Your task to perform on an android device: I want to read reviews of SAMBA OG shoes.
Image 0: 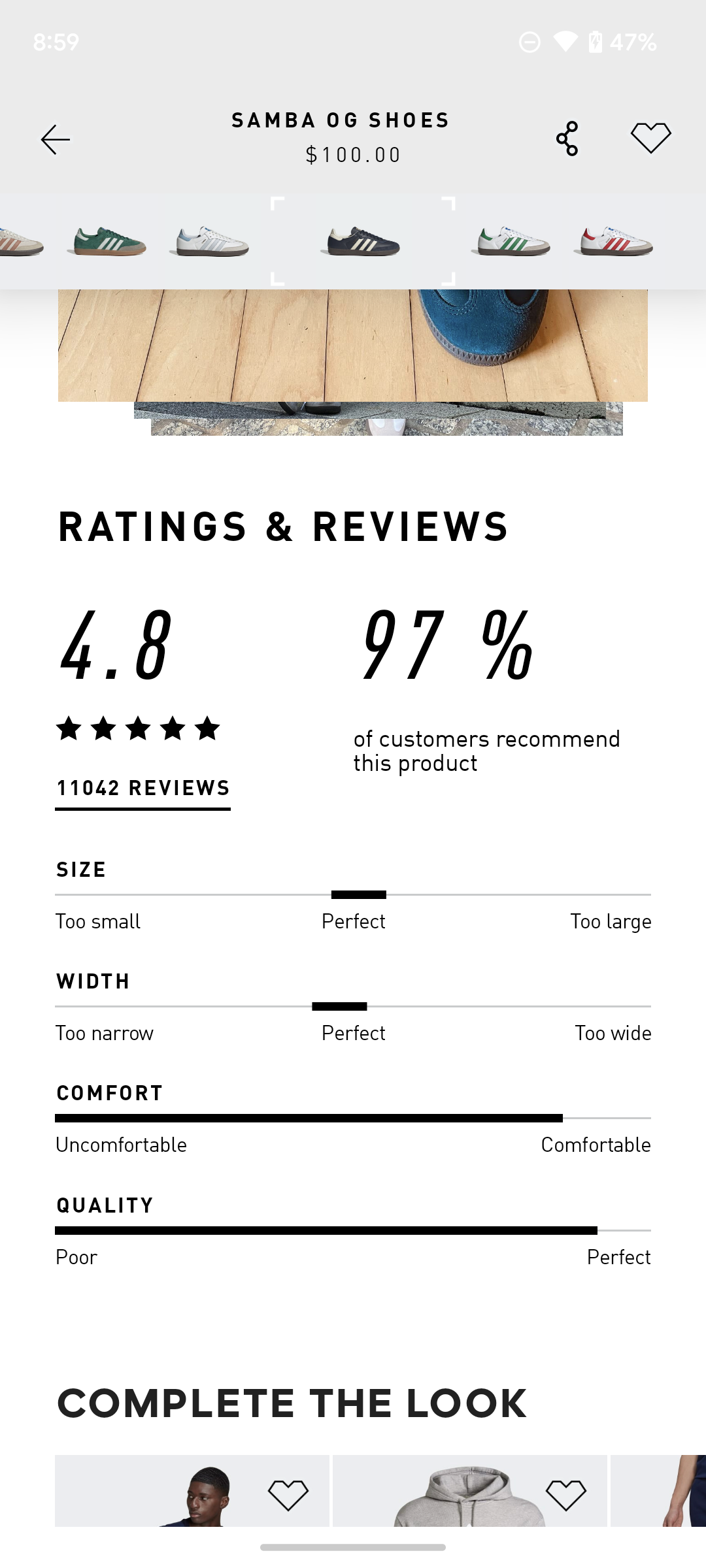
Click on the REVIEWS on the screen.
Step 0: click (143, 789)